Your task to perform on an android device: Appy the filter category and look for the tablets and laptops standing desk for me on the Temu app.
Image 0: 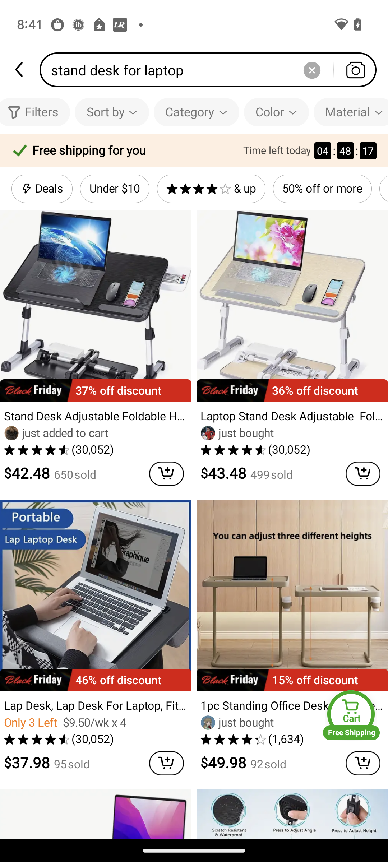
Click on the tab "Category".
Step 0: click (190, 112)
Image 1: 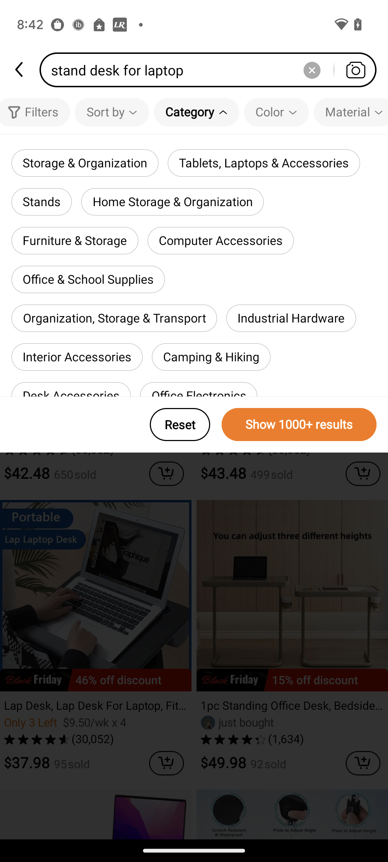
Click on the Filter Tablets, Laptops & Accessories.
Step 1: click (232, 150)
Image 2: 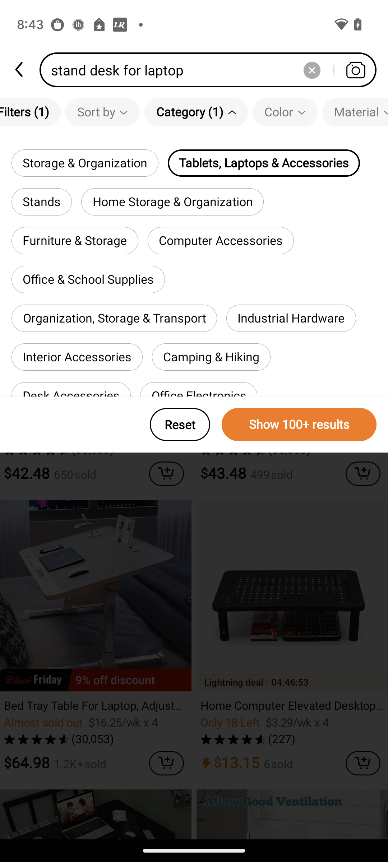
Click on the tab "Show 100+ results".
Step 2: click (292, 416)